Your task to perform on an android device: Look for activities that I can do in Rome in the Agoda app.
Image 1: 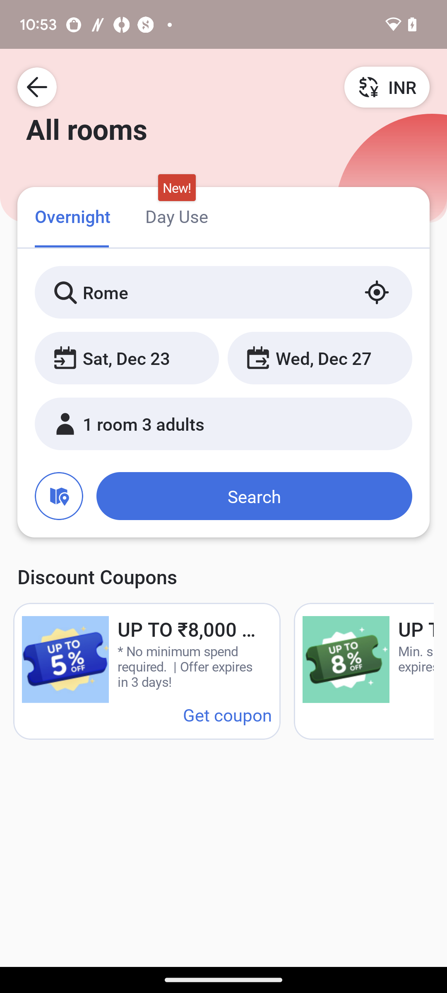
Click on the back button.
Step 1: click (37, 87)
Image 2: 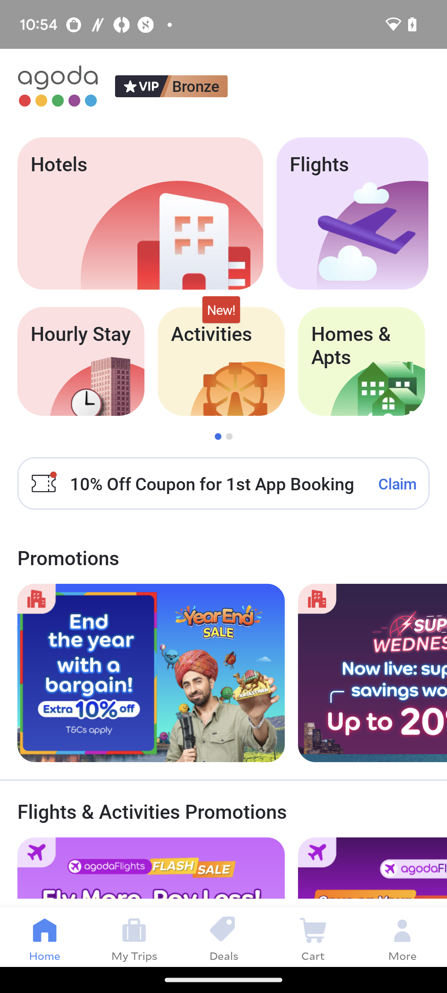
Click on the activities button.
Step 2: click (221, 361)
Image 3: 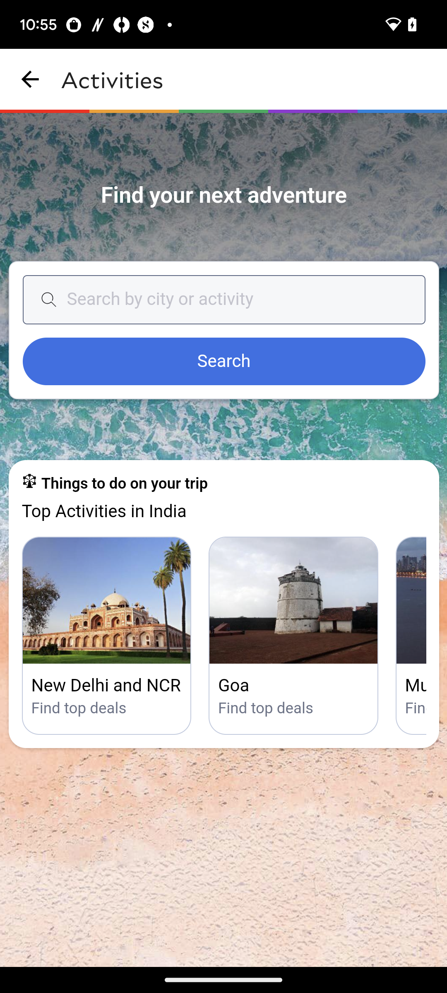
Click on the search bar.
Step 3: click (223, 299)
Image 4: 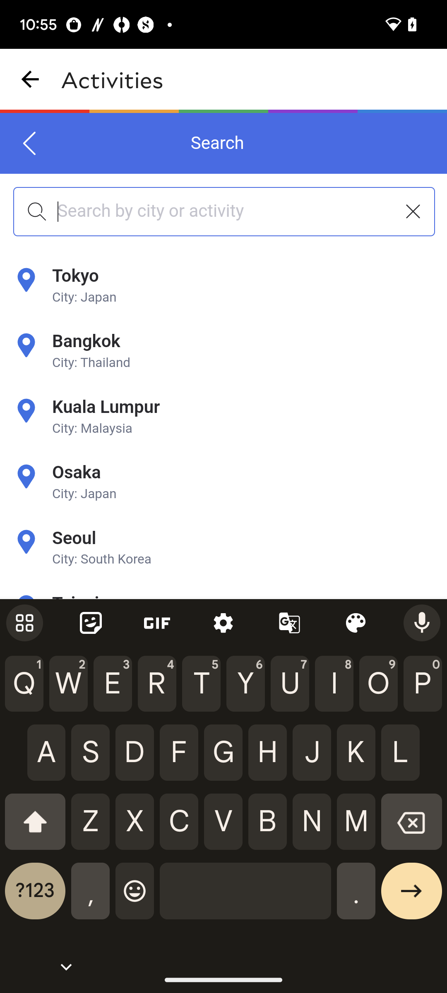
Enter the city, Rome.
Step 4: type "Rome"
Image 5: 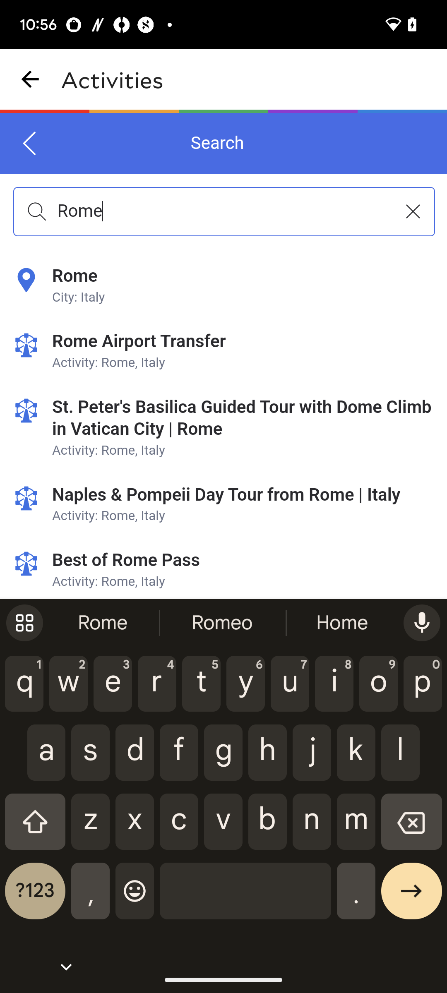
Click on the arrow forward button.
Step 5: click (411, 897)
Image 6: 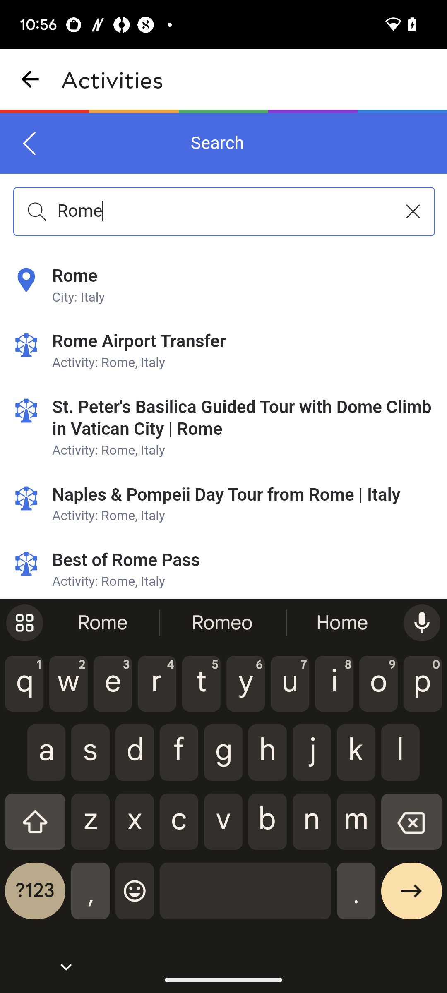
Click on the arrow forward button.
Step 6: wait
Image 7: 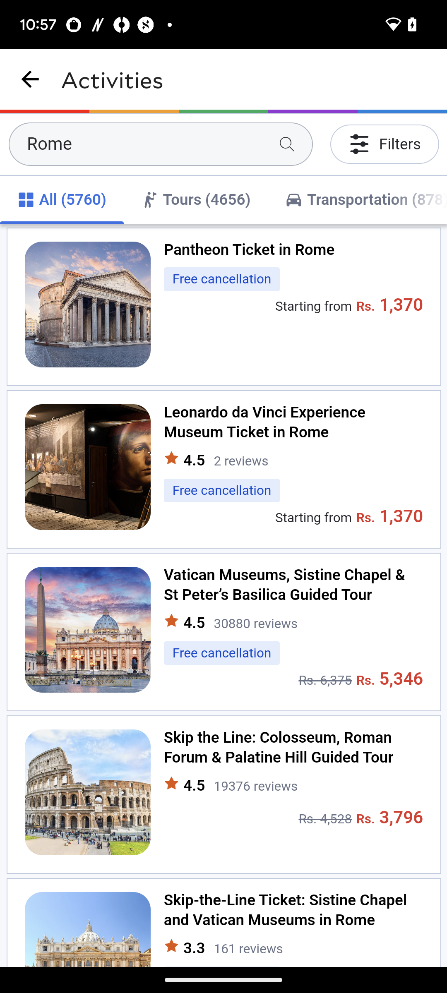
Swipe down to view more.
Step 7: scroll down